Your task to perform on an android device: Compare the “Nike Wmns Air Max 270 shoes” with other shoes of the Nike brand for me on the eBay app.
Image 0: 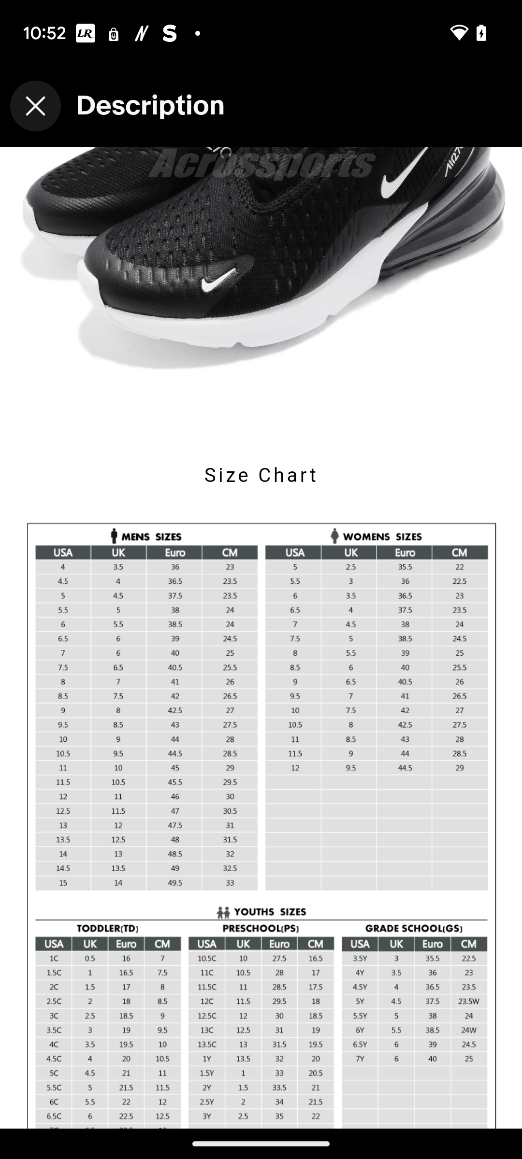
Go back to the previous page.
Step 0: press back button
Image 1: 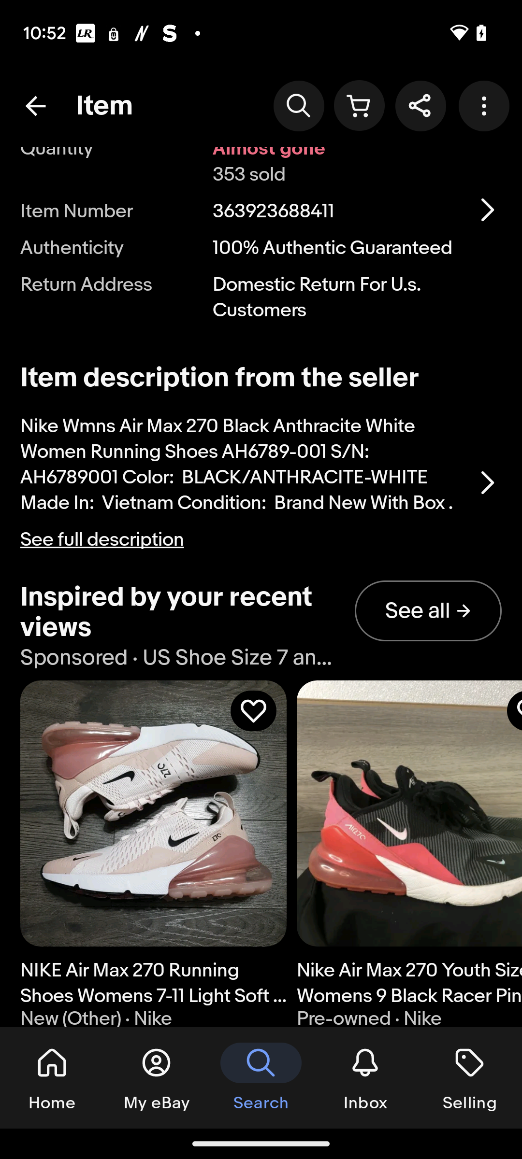
Click on the tab See all.
Step 1: click (428, 611)
Image 2: 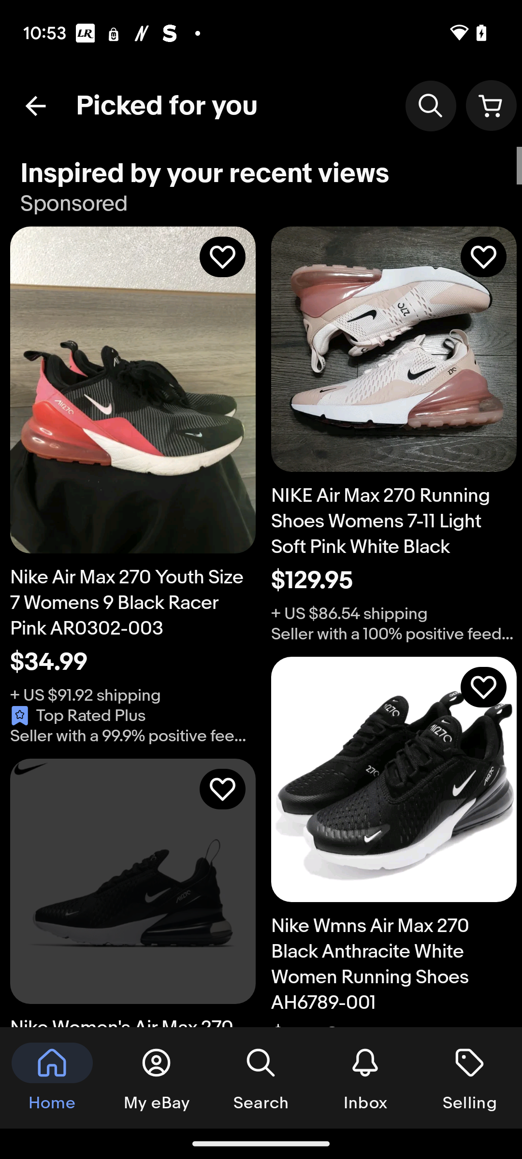
Scroll up
Step 2: scroll down
Image 4: 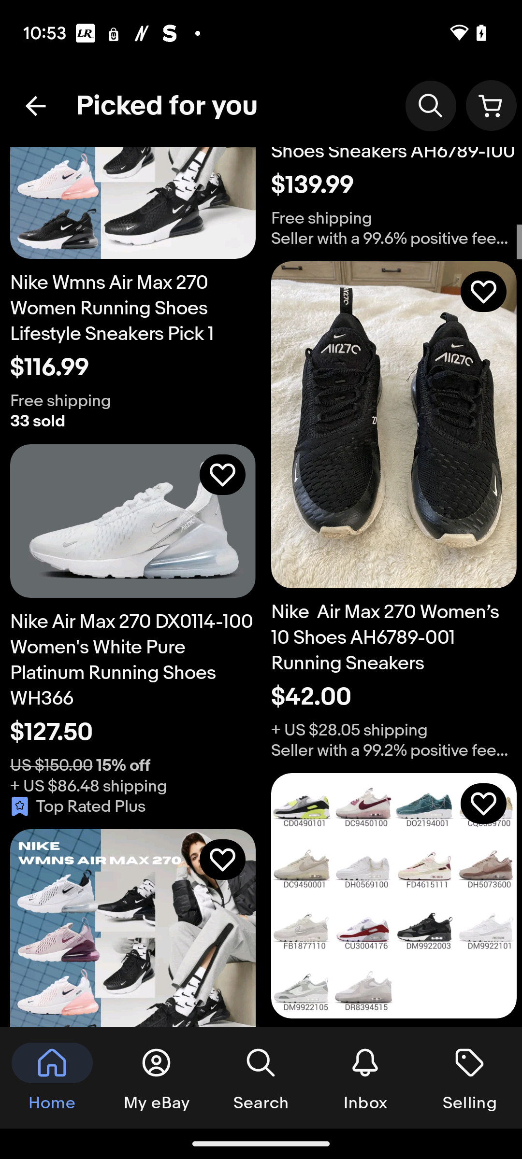
Scroll up
Step 4: scroll down